Your task to perform on an android device: I want to read the book A month in Provence on the Amazon Kindle app since it seems wonderful from the cover
Image 0: 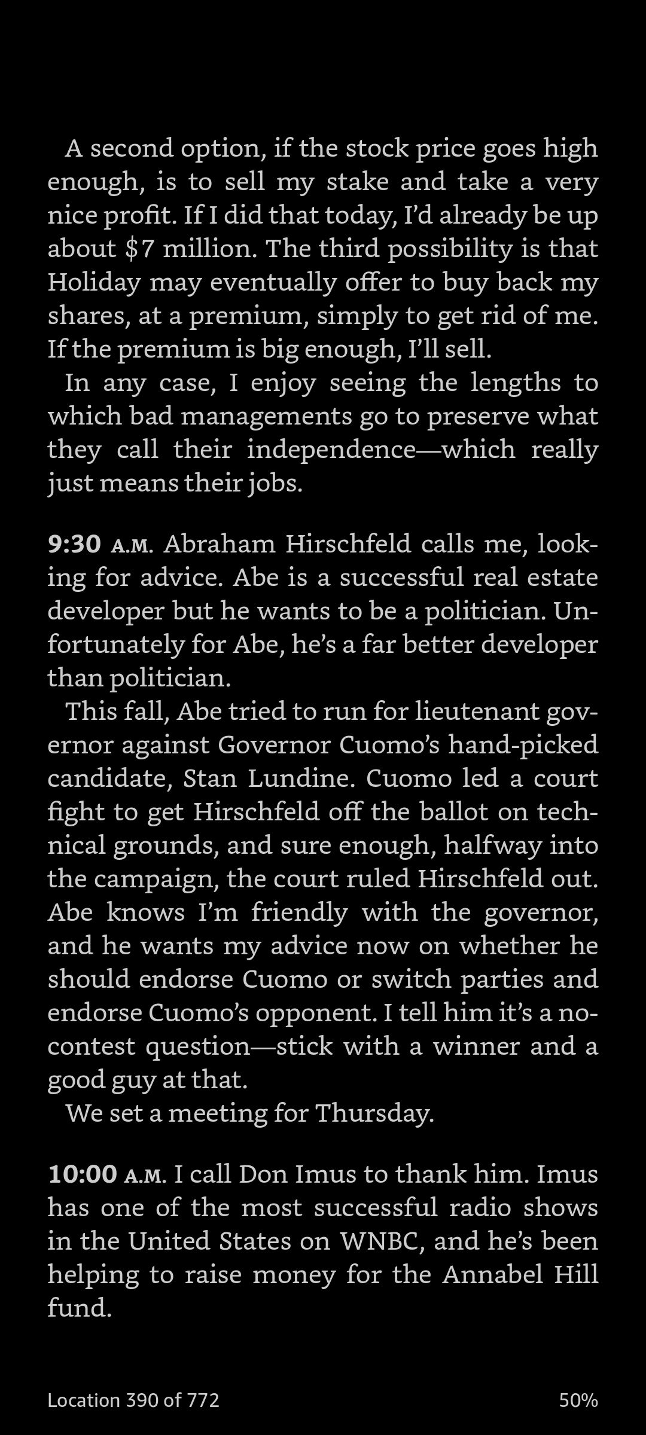
Swipe left to read the book
Step 0: scroll right
Image 1: 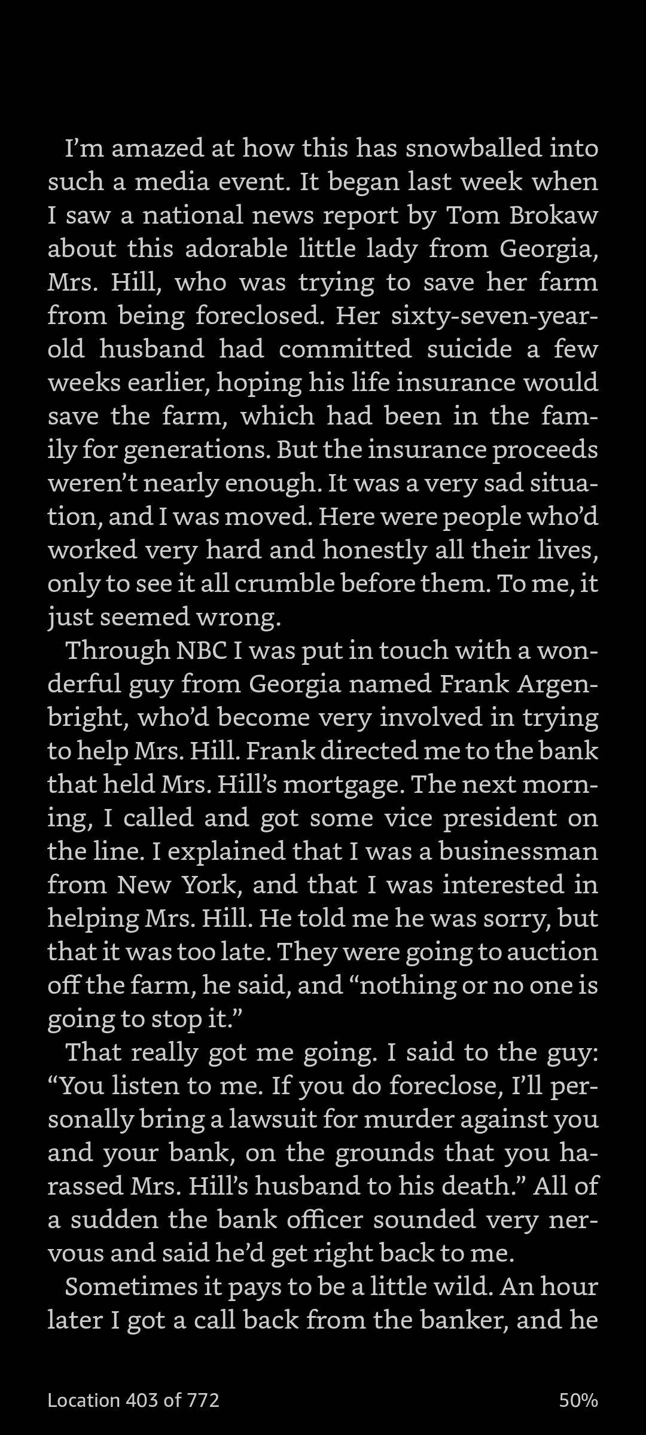
Swipe left to read the book
Step 1: scroll right
Image 2: 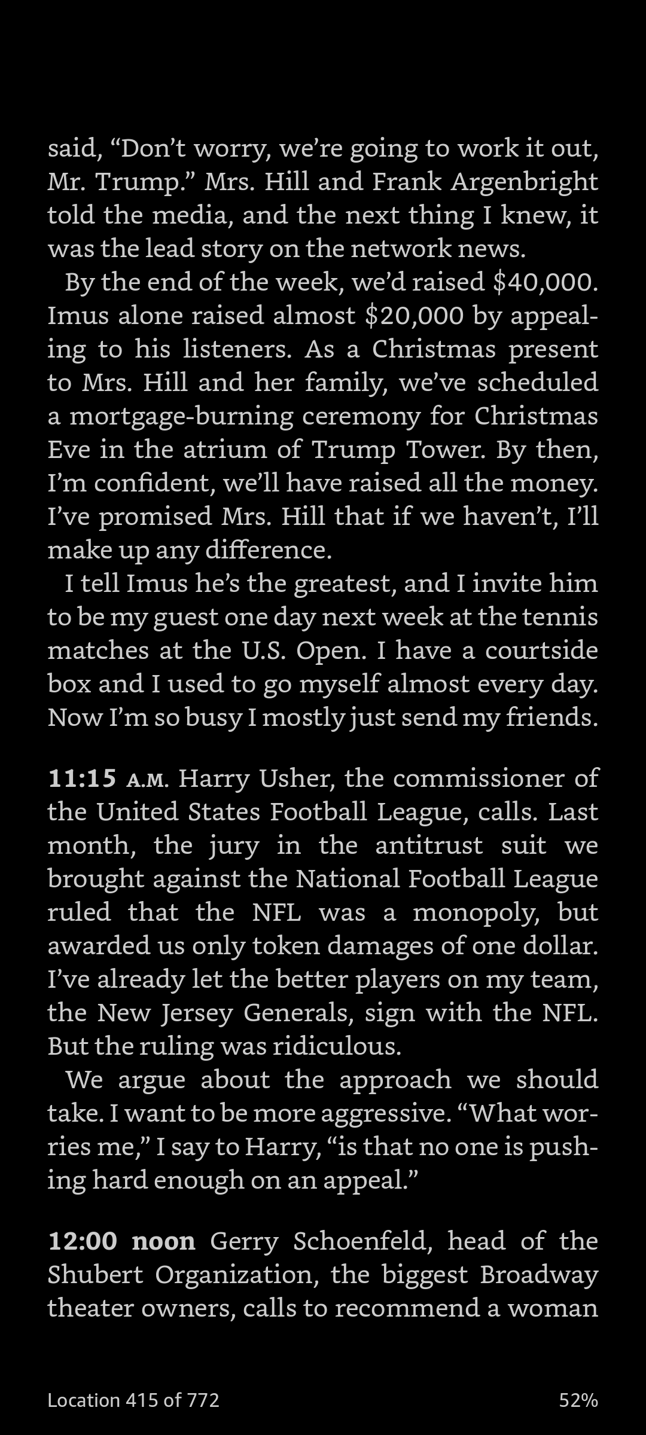
Swipe left to read the book
Step 2: scroll right